Your task to perform on an android device: I want to swim for 10 minutes, so I want to set the timer for 10 minutes in the clock app.
Image 0: 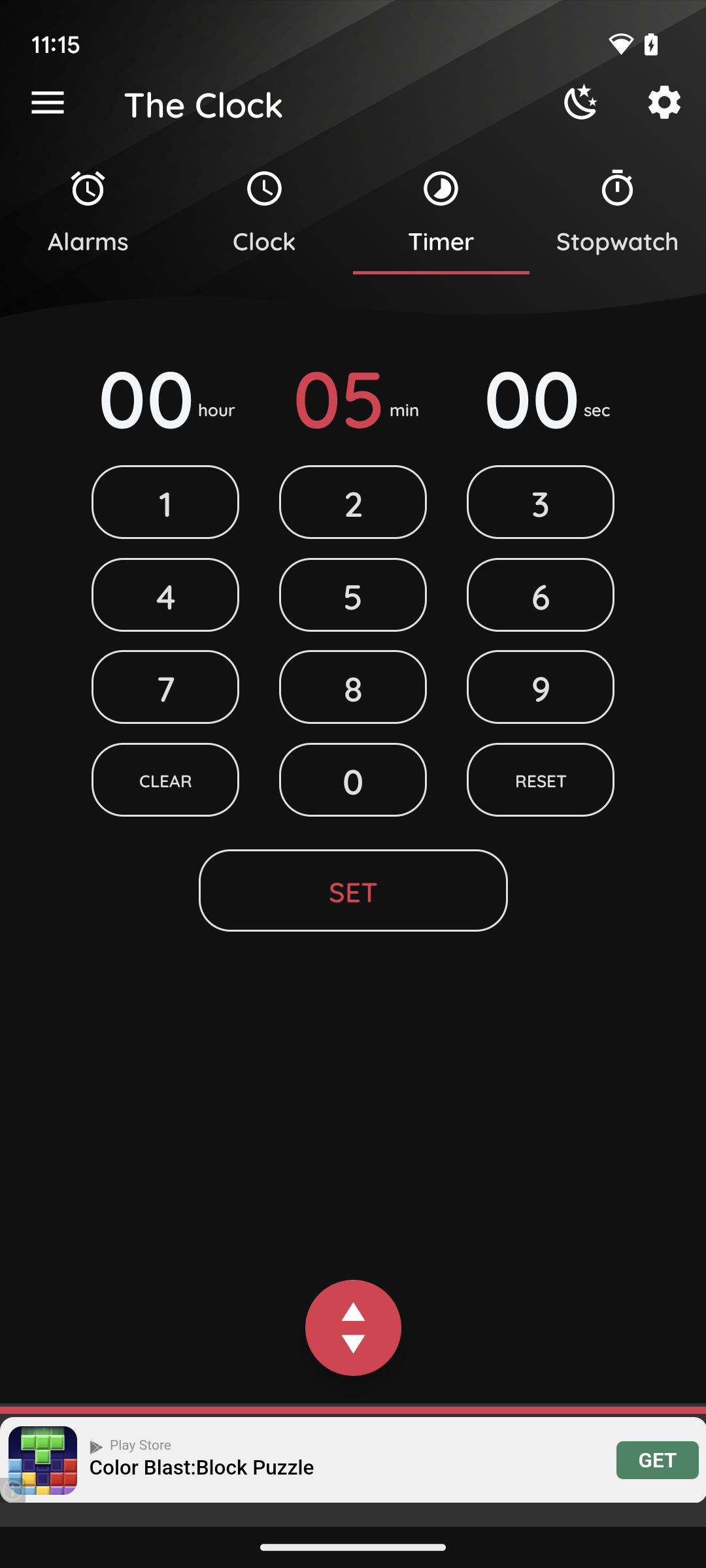
Set a timer for 10 minutes.
Step 0: click (173, 502)
Image 1: 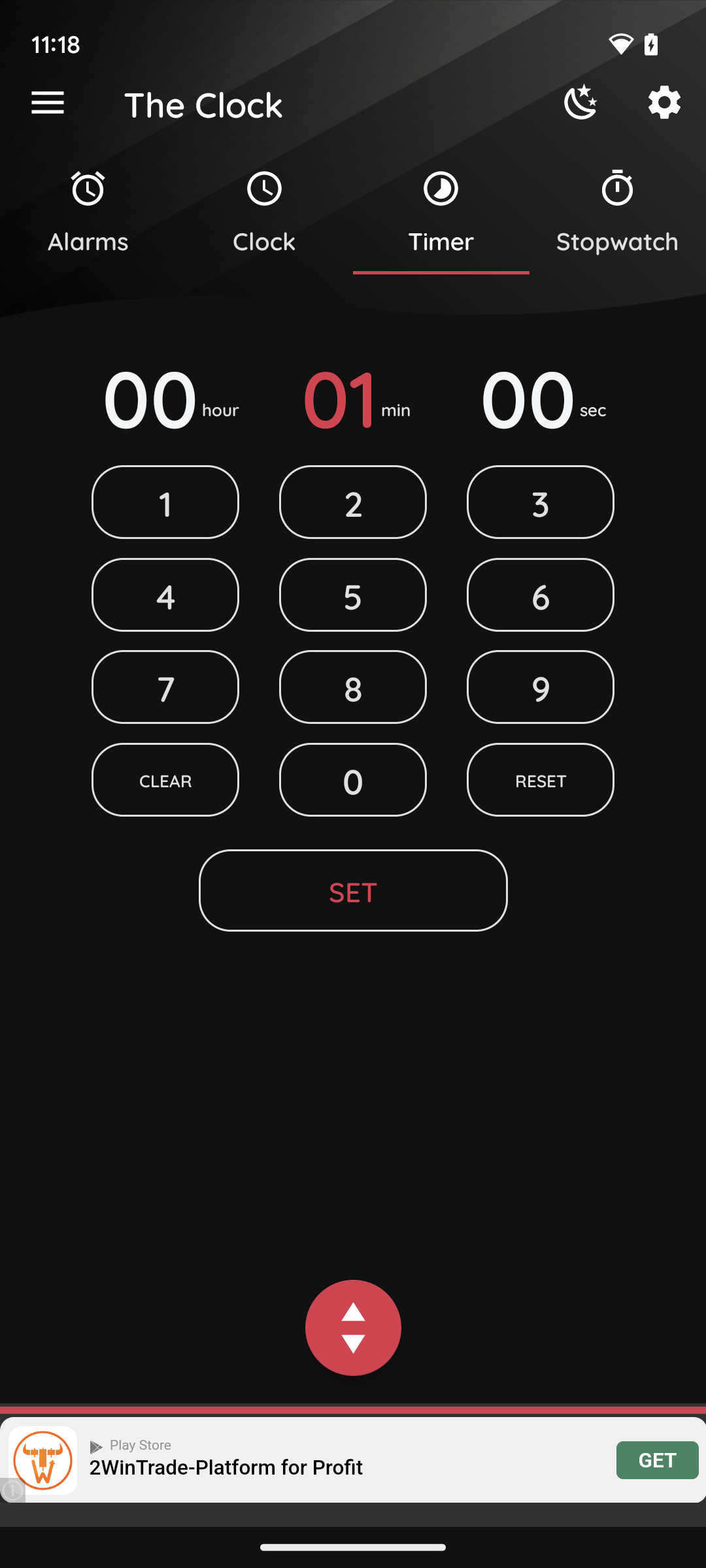
Set a timer for 10 minutes.
Step 1: click (367, 802)
Image 2: 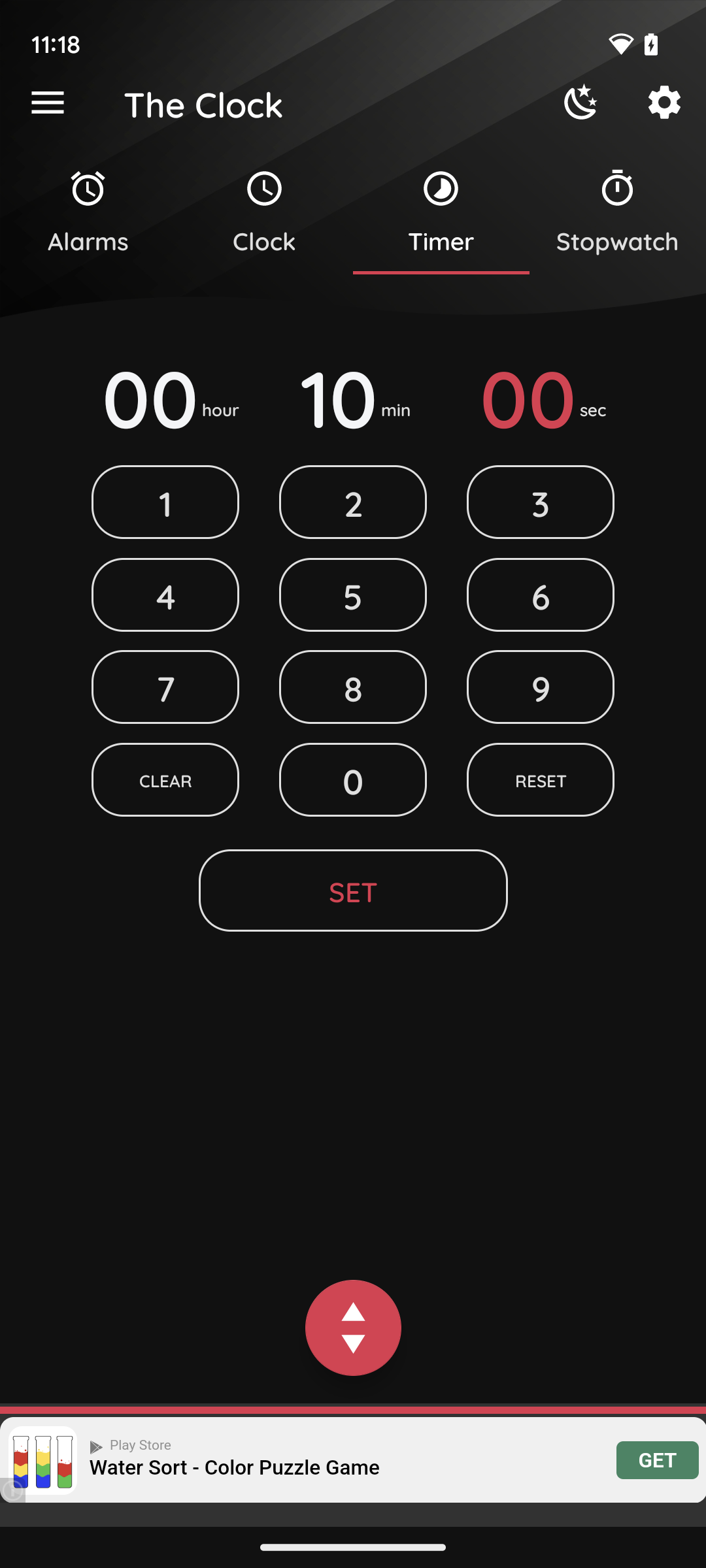
Tap on set.
Step 2: click (353, 890)